Your task to perform on an android device: Share train schedule information with my friend Amelia Miller on her gmail account, amelia.miller2709@gmail.com from the Rail Planner app.
Image 0: 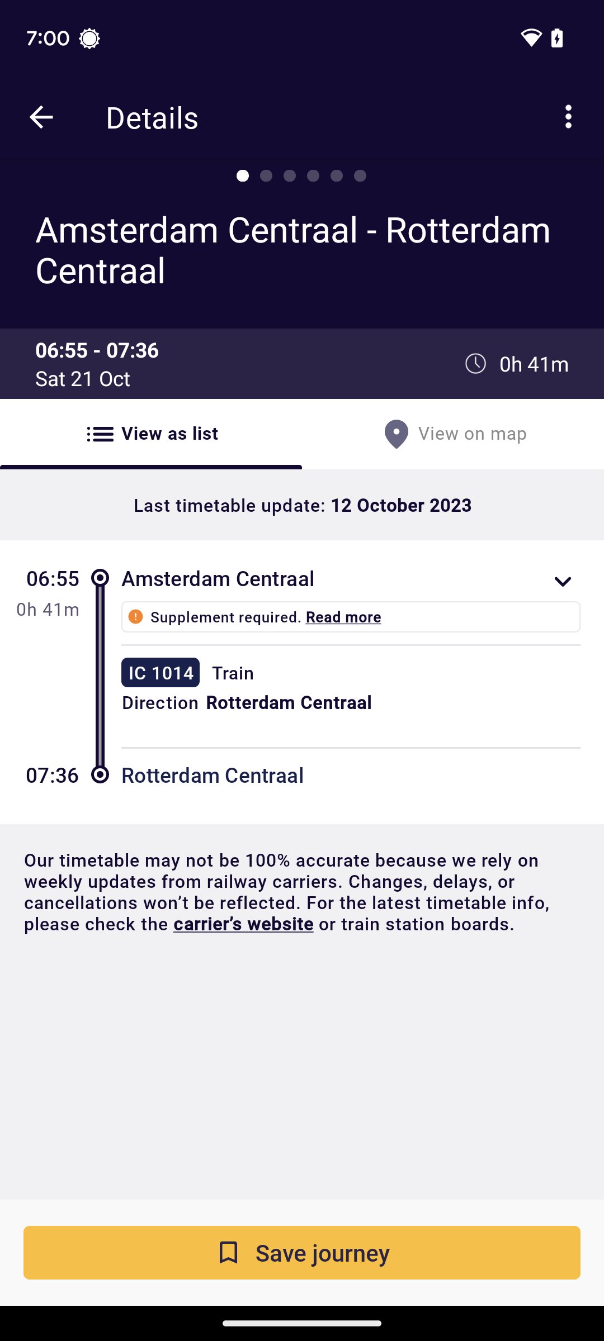
Click on the three dot icon at the top-right of the screen.
Step 0: click (568, 117)
Image 2: 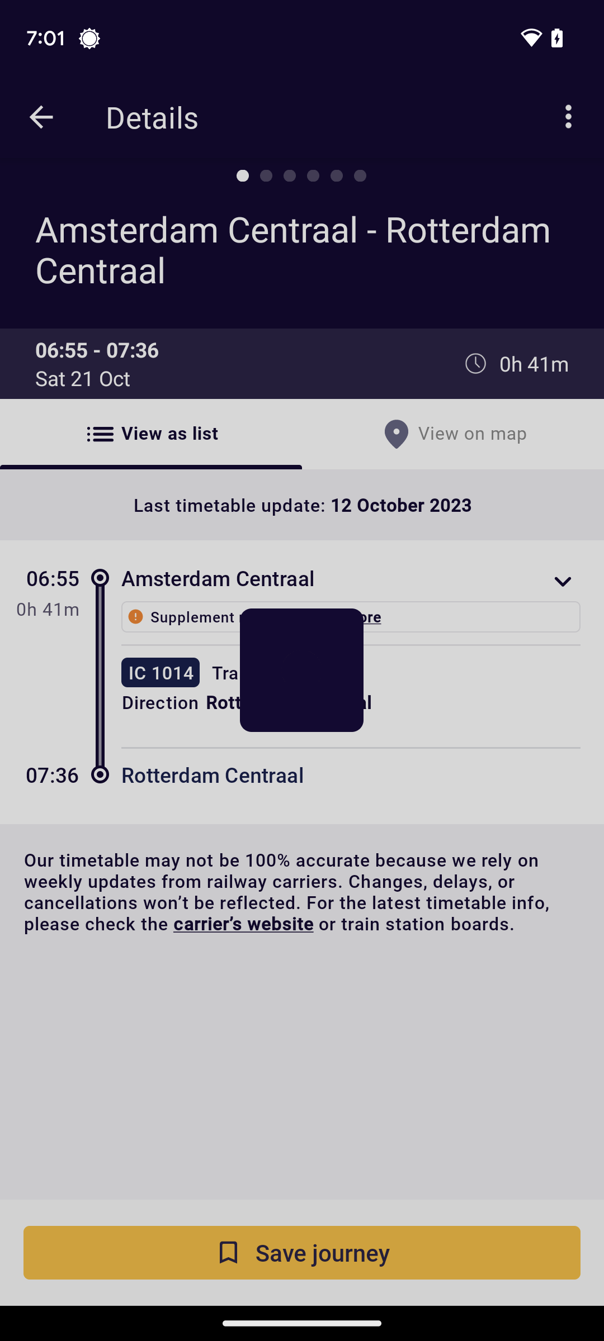
Click on the Share as link.
Step 2: wait
Image 3: 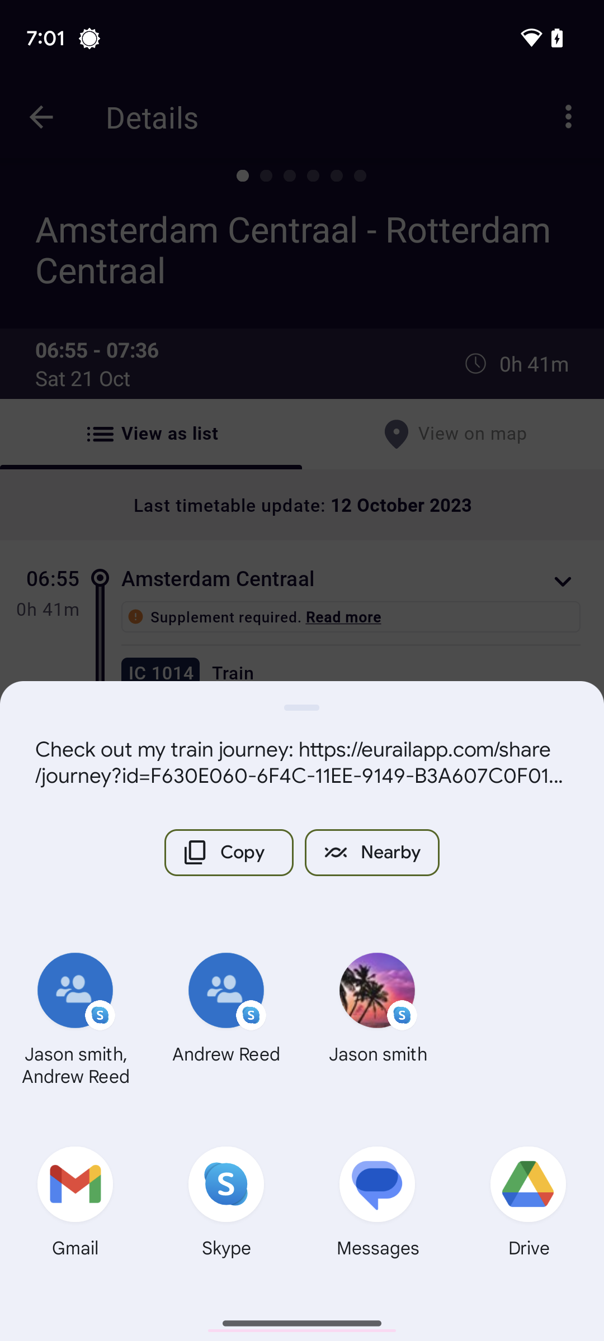
Click on the Gmail icon.
Step 3: click (75, 1206)
Image 4: 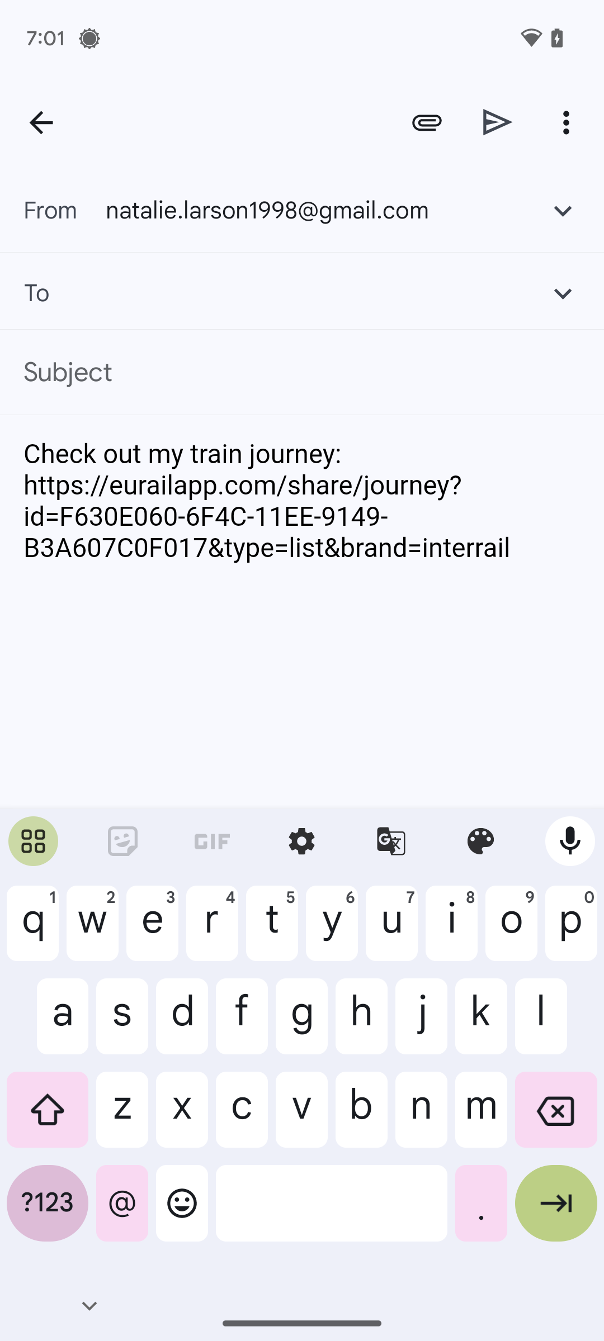
Type in the mail-amelia.miller2709@gmail.com.
Step 4: type "amelia.miller2709@gmail.com"
Image 5: 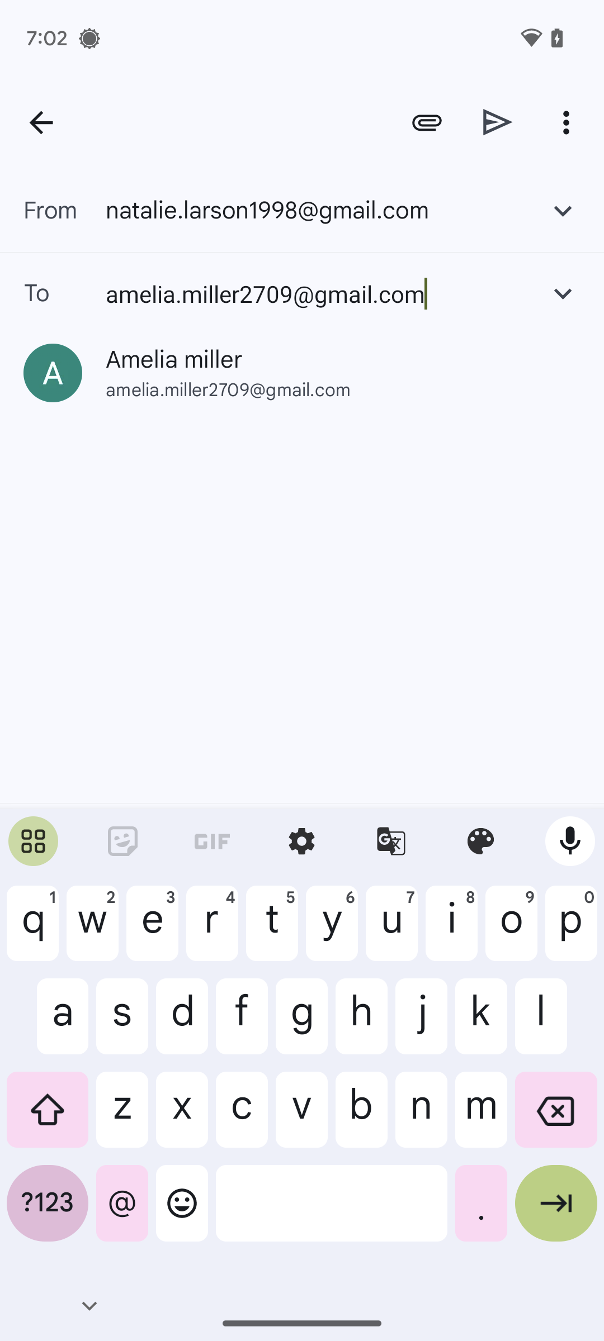
At the bottom-right corner of the keyboard, click on the arrow icon.
Step 5: click (556, 1212)
Image 6: 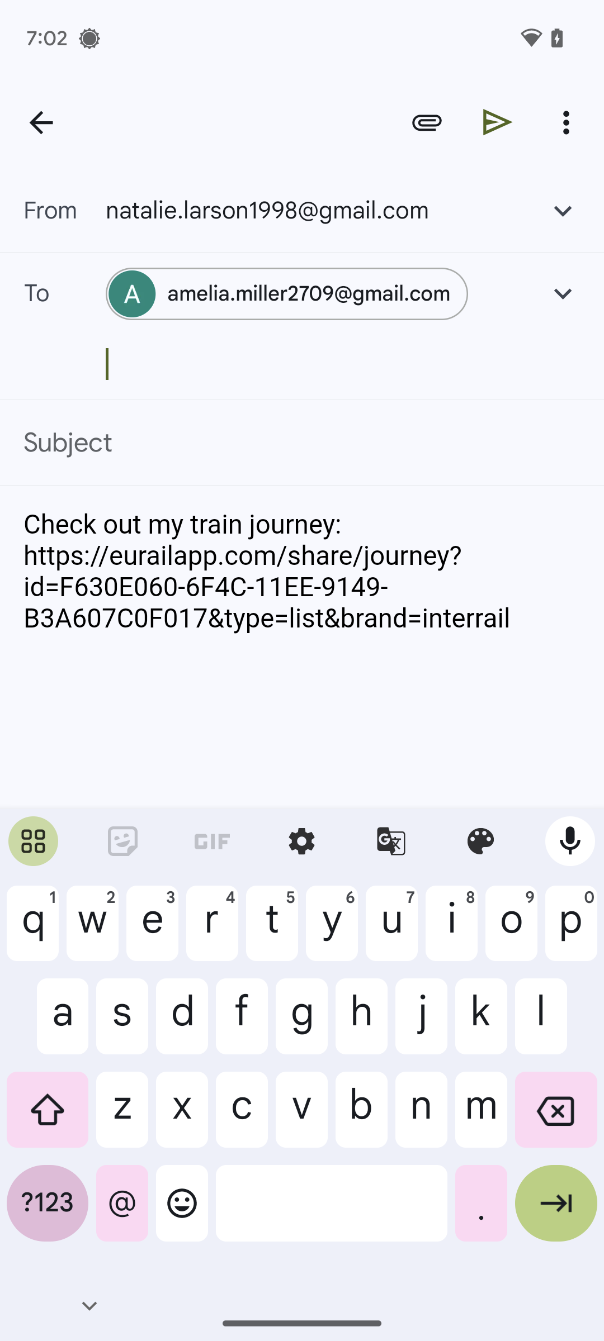
Click on send icon at the top-right of the screen.
Step 6: click (498, 122)